Your task to perform on an android device: there are some changes with the cooking class  timings till further updates , Pause the timer in the clock app
Image 0: 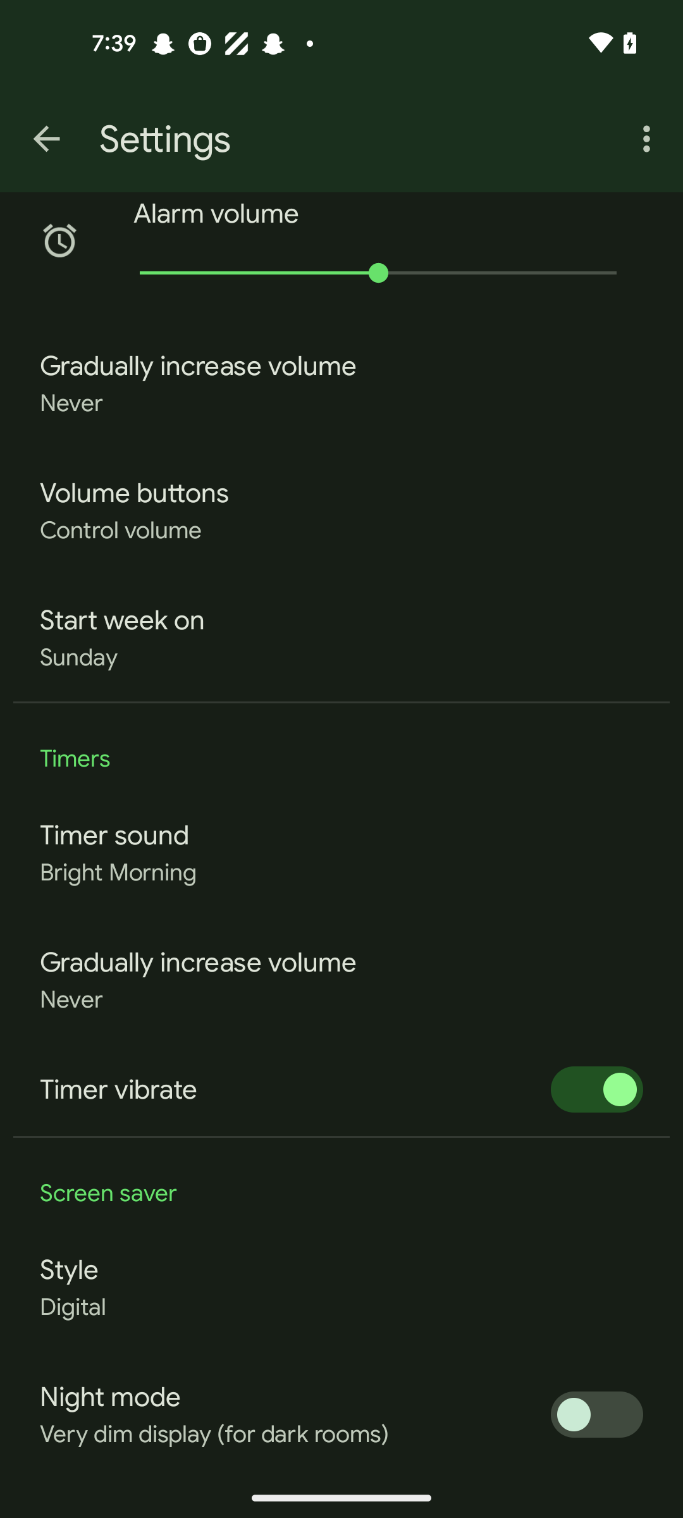
Go back to previous page 
Step 0: press back button
Image 1: 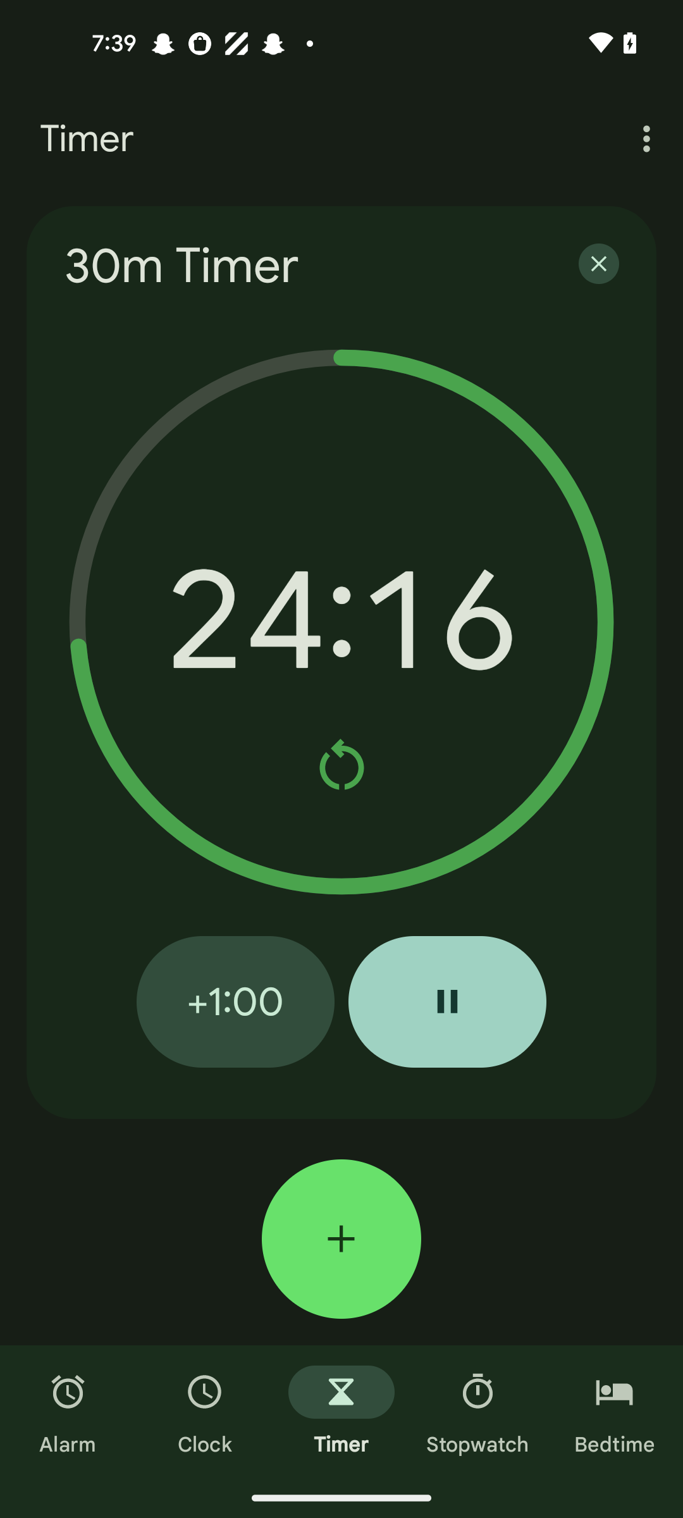
Click on the Pause button of the timer 
Step 1: click (447, 1001)